Your task to perform on an android device: One of my friends suggested that I record my voice with mono-44kHz quality for a better audio file in the voice recorder app.
Image 0: 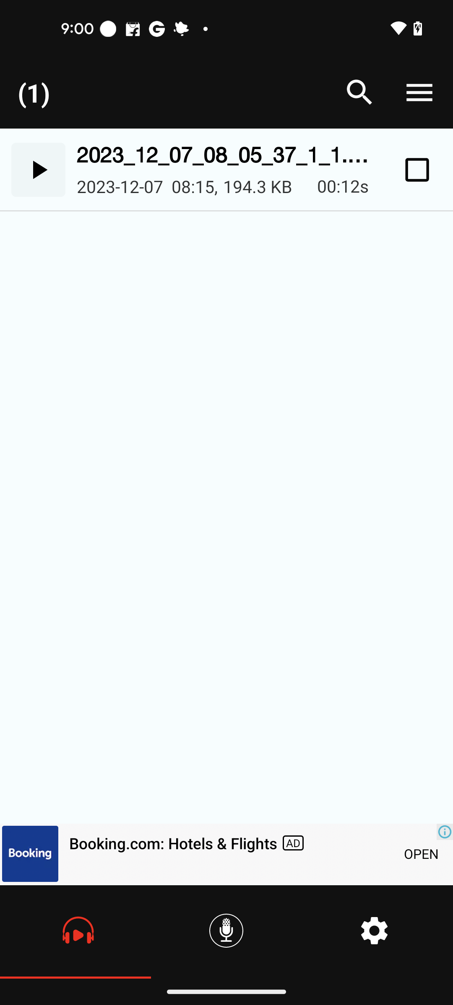
Go to the settings of the voice recorder app
Step 0: click (374, 933)
Image 1: 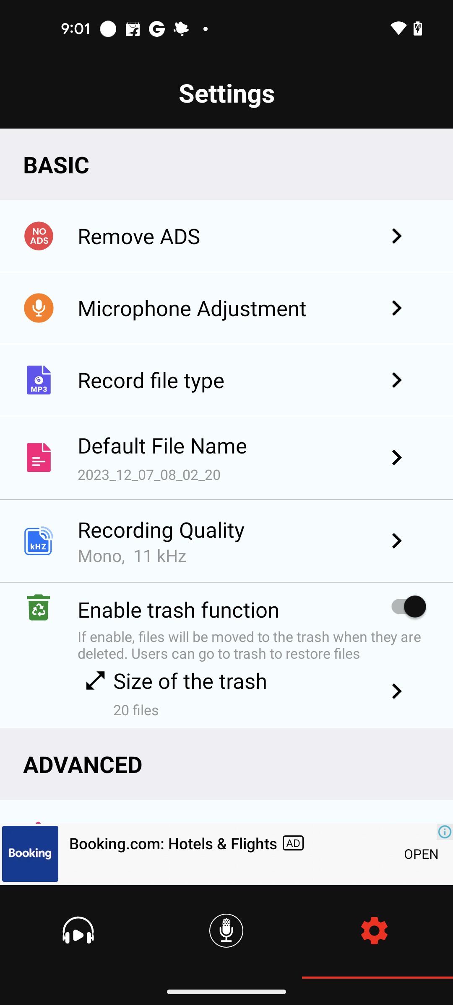
Click on the Recording Quality setting
Step 1: click (229, 529)
Image 2: 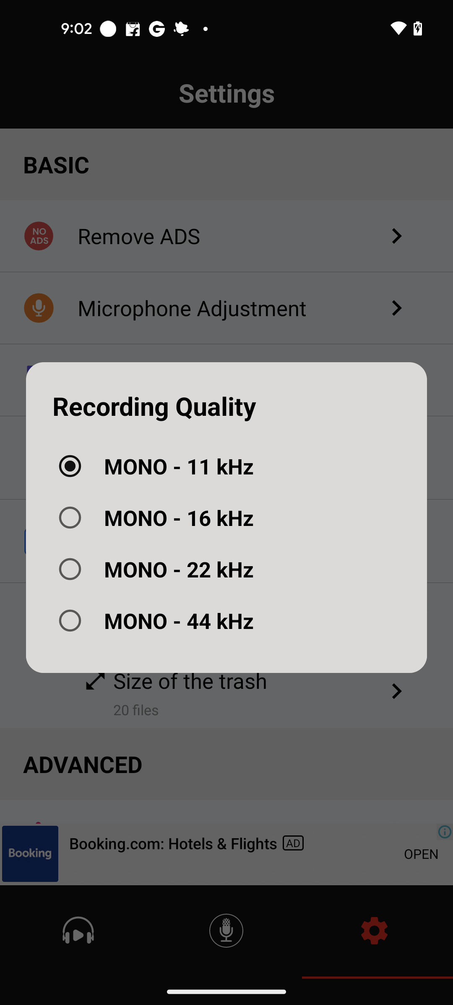
Select the MONO-44KHz Quality
Step 2: click (226, 621)